Your task to perform on an android device: Check other customers opinions about the king size Kendalwood furniture modern home furniture/bed for living room by reading their reviews.
Image 0: 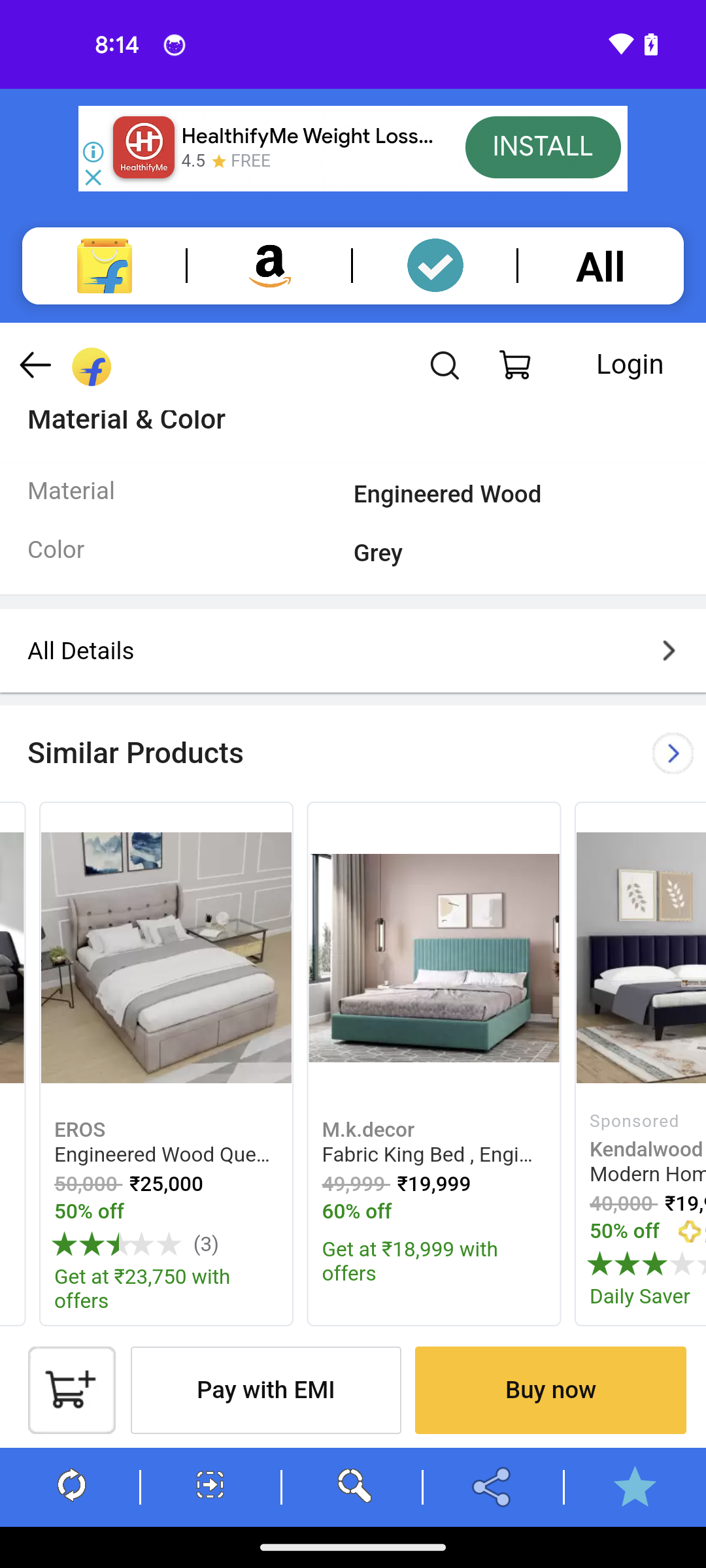
Swipe up to view the reviews option
Step 0: scroll down
Image 1: 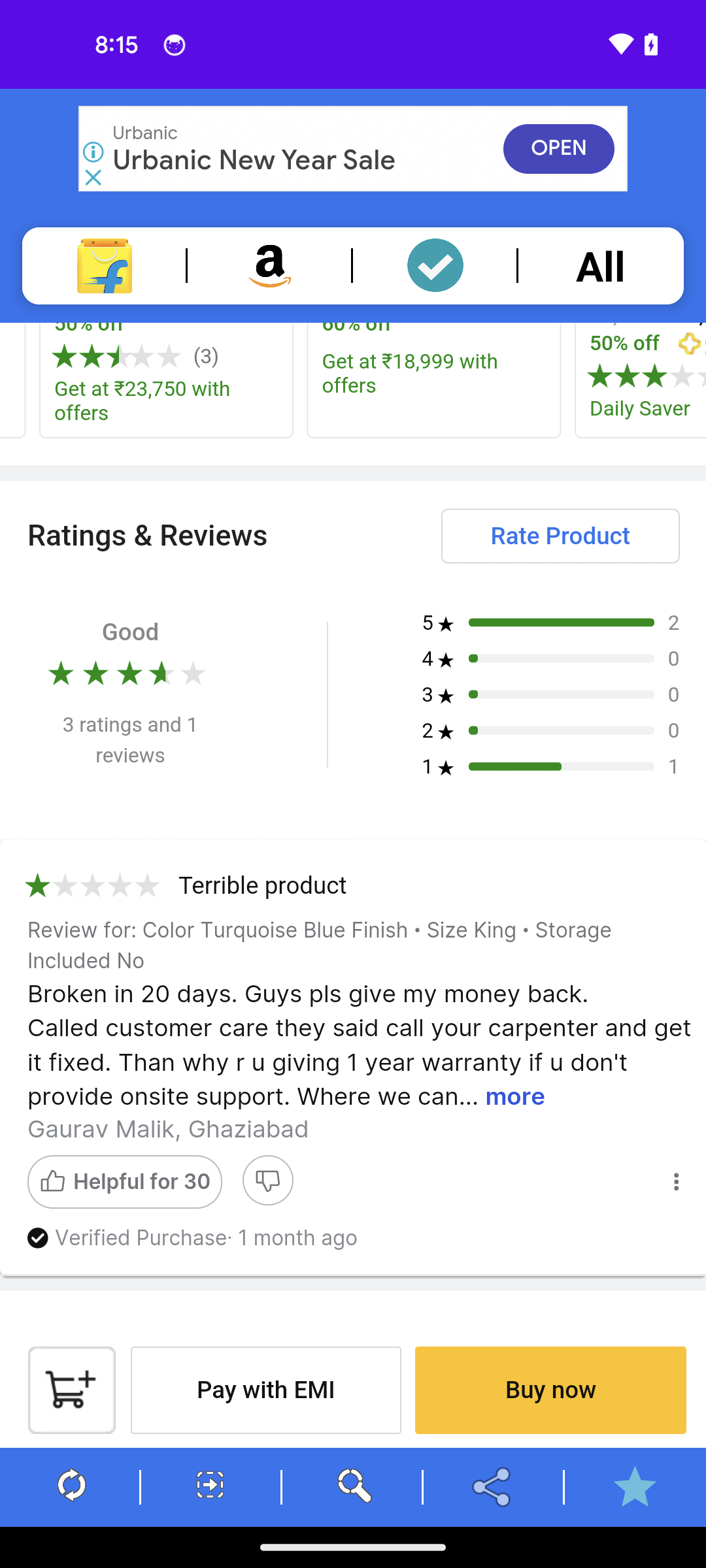
Swipe up to view the reviews option
Step 1: scroll left